Your task to perform on an android device: In the TuneIn Radio app, search for podcasts and listen about Huberman Lab. 
Image 0: 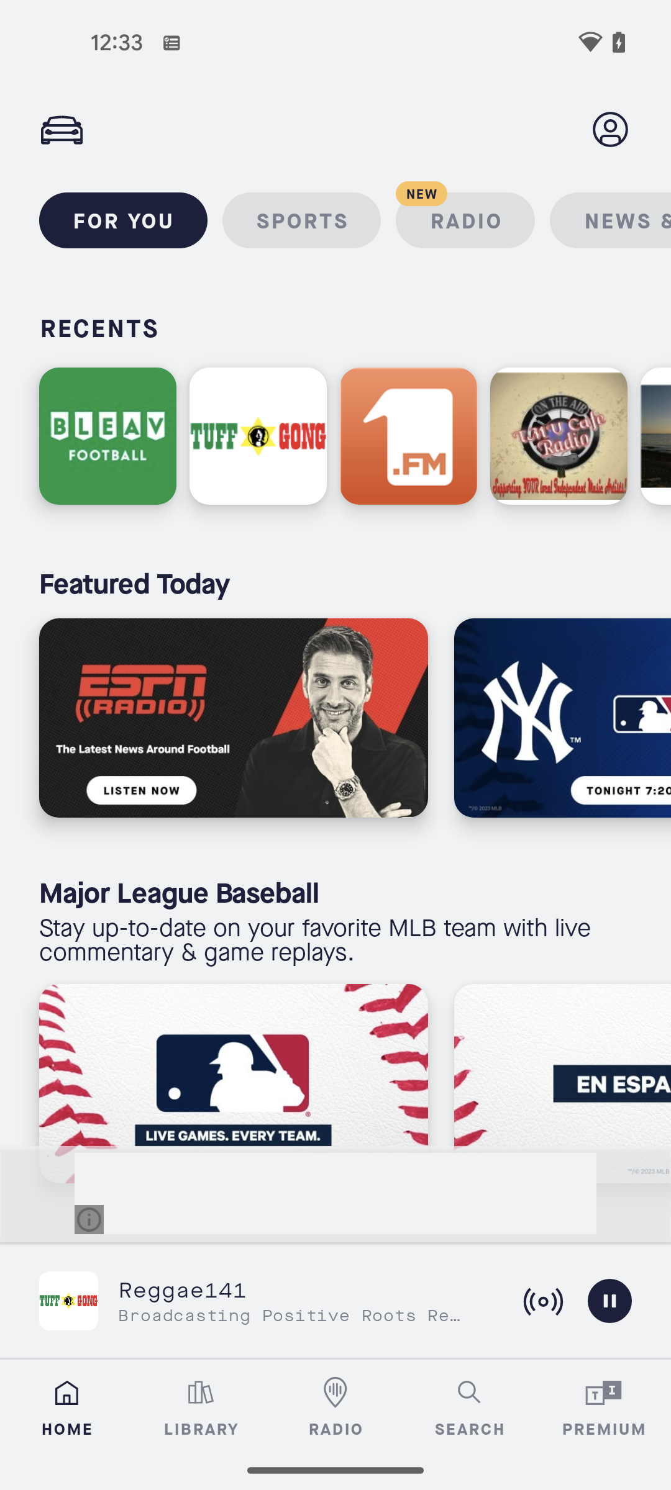
Tap on the search option at the bottom of the screen
Step 0: click (470, 1405)
Image 1: 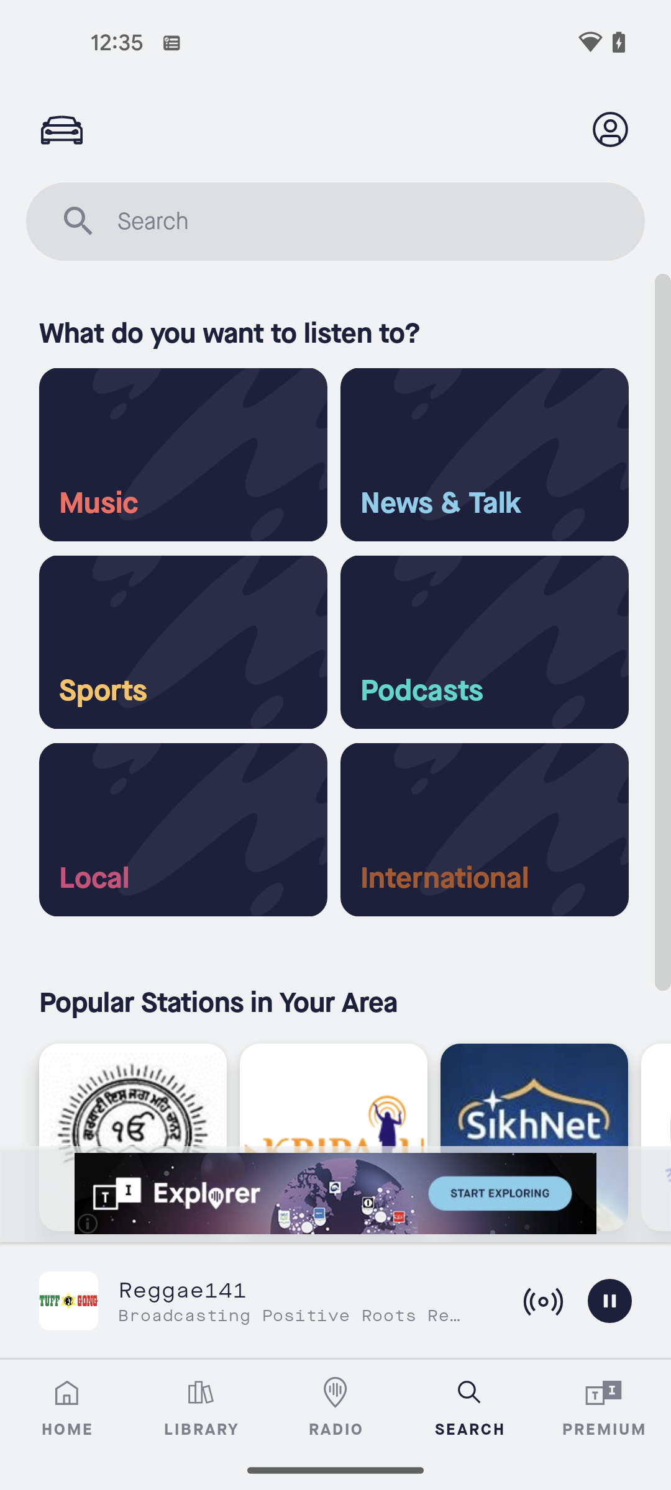
Click on the podcasts option
Step 1: click (485, 642)
Image 2: 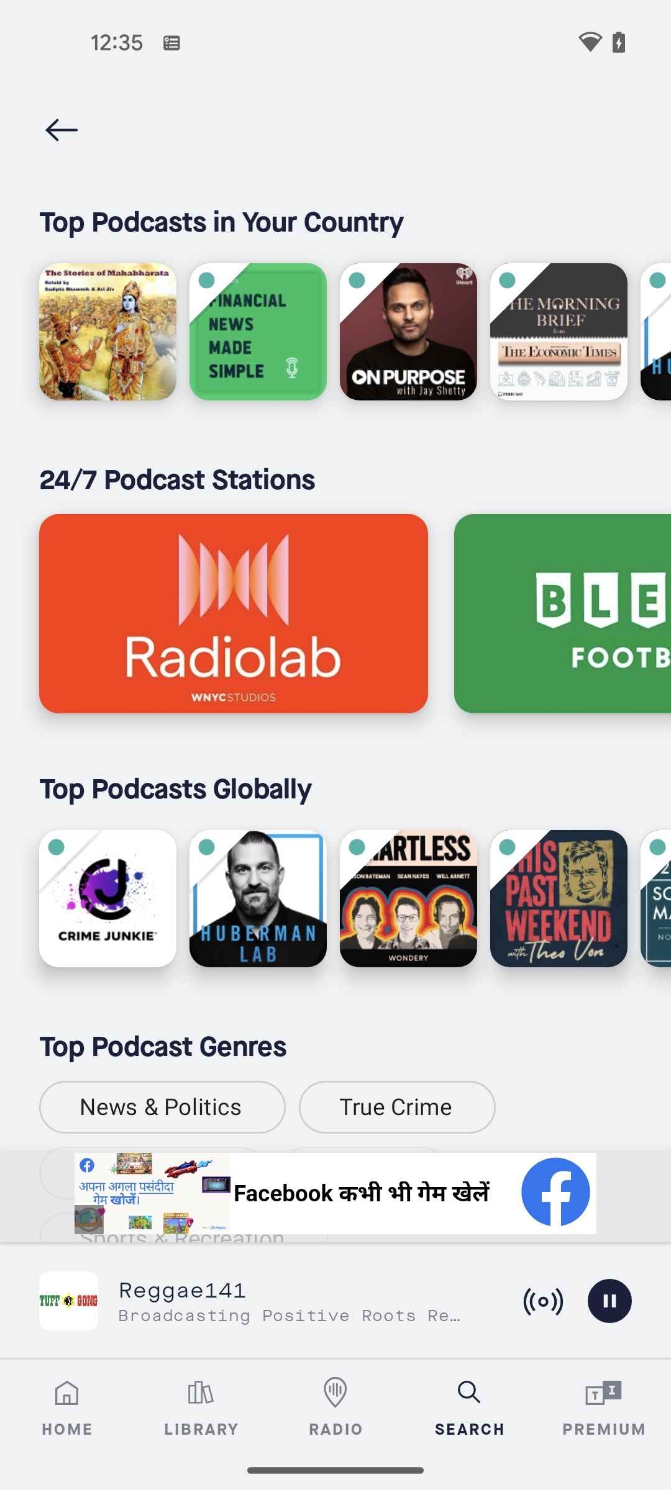
Tap on the Huberman lab 
Step 2: click (238, 878)
Image 3: 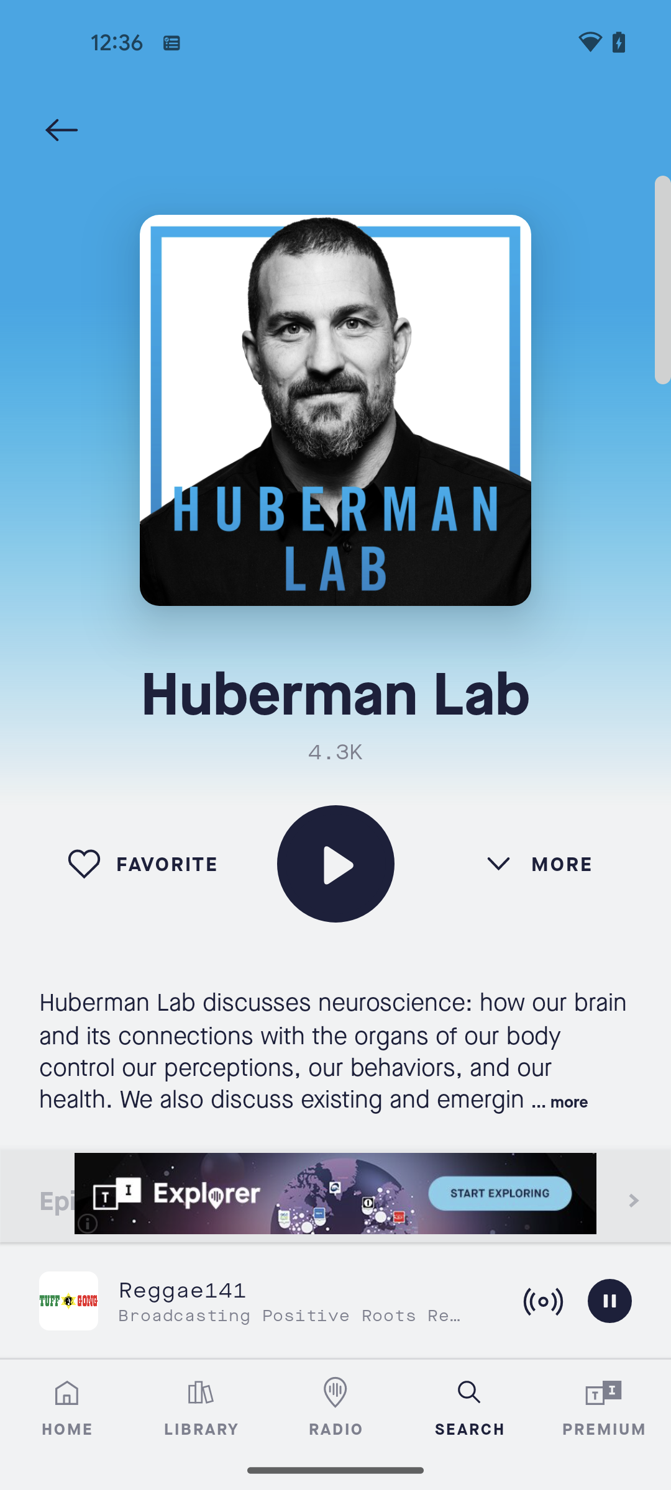
Tap on the play button
Step 3: click (335, 864)
Image 4: 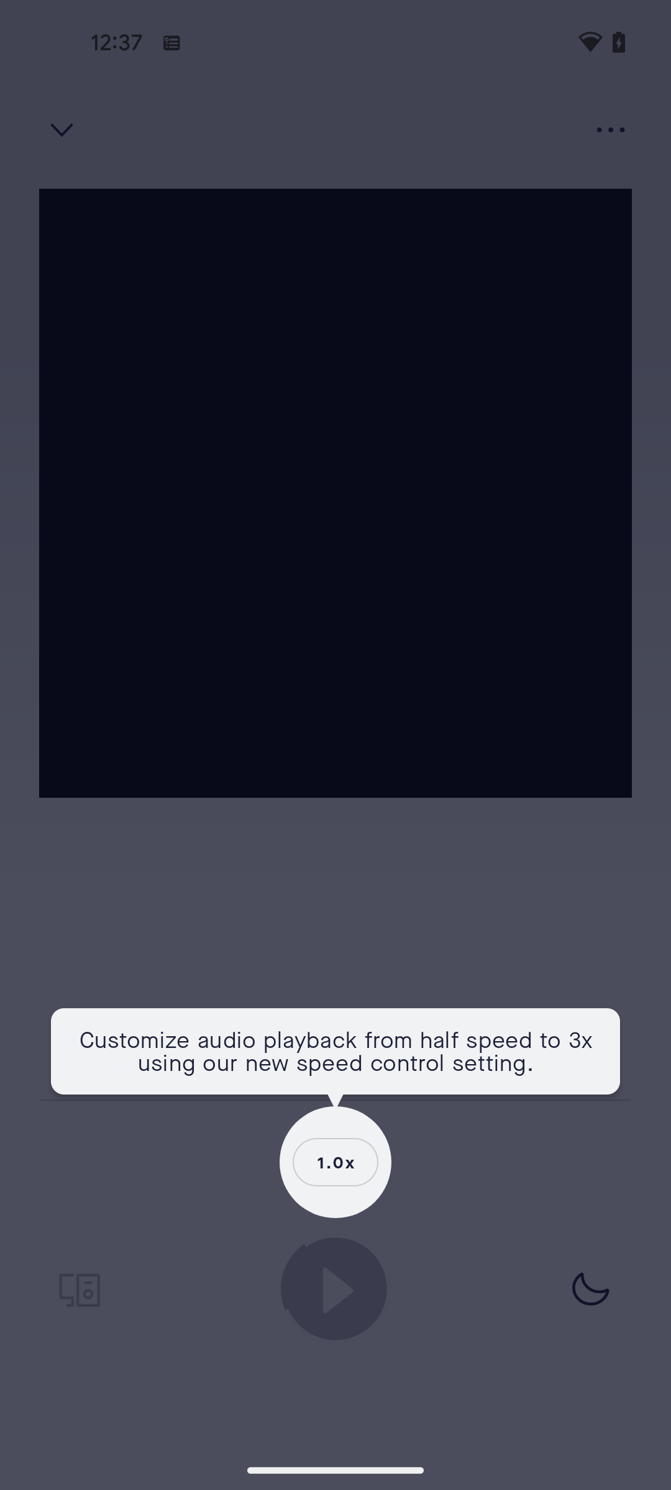
Tap on the play button
Step 4: wait